Your task to perform on an android device: Go to the Pregnancy app & read the current week tips for MOM
Image 0: 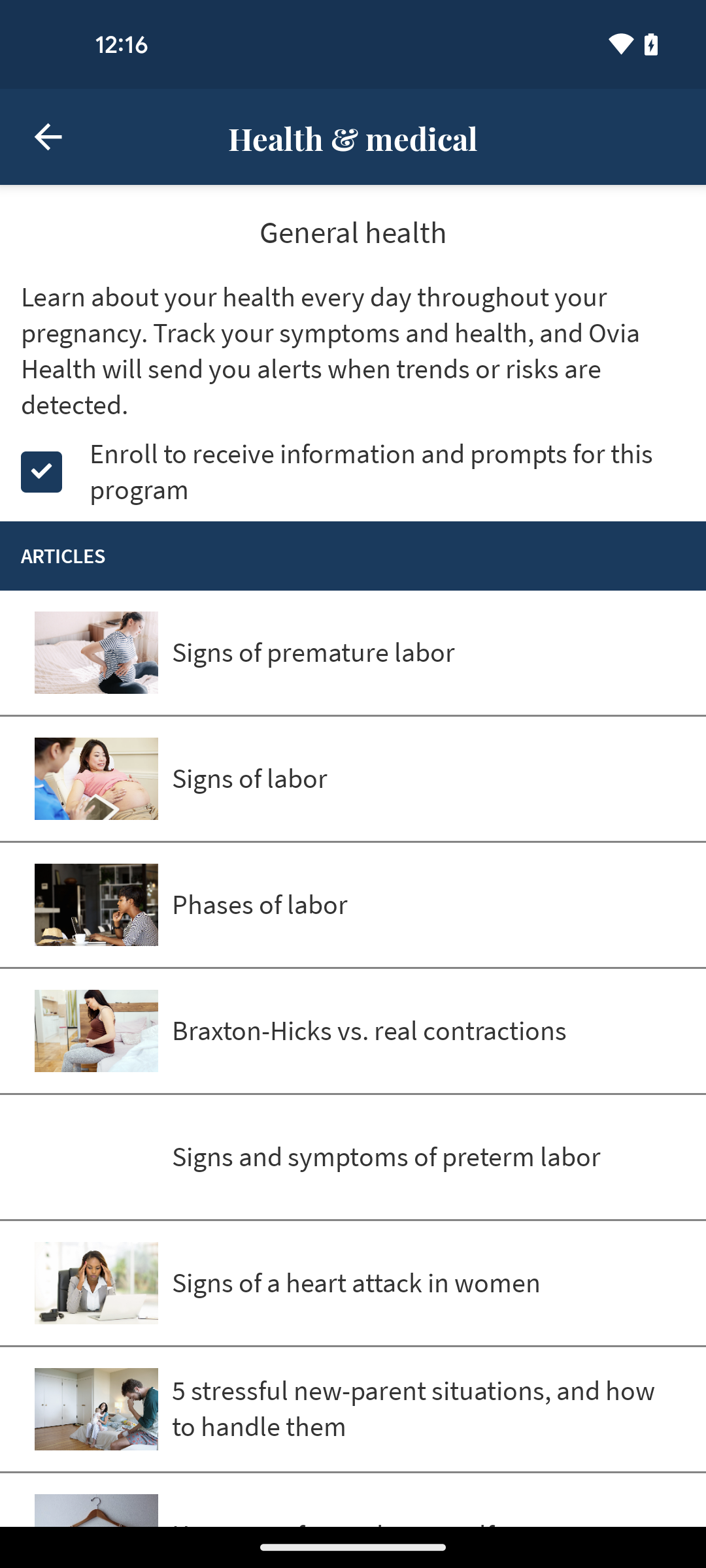
open the Pregnancy app
Step 0: open app "Pregnancy"
Image 1: 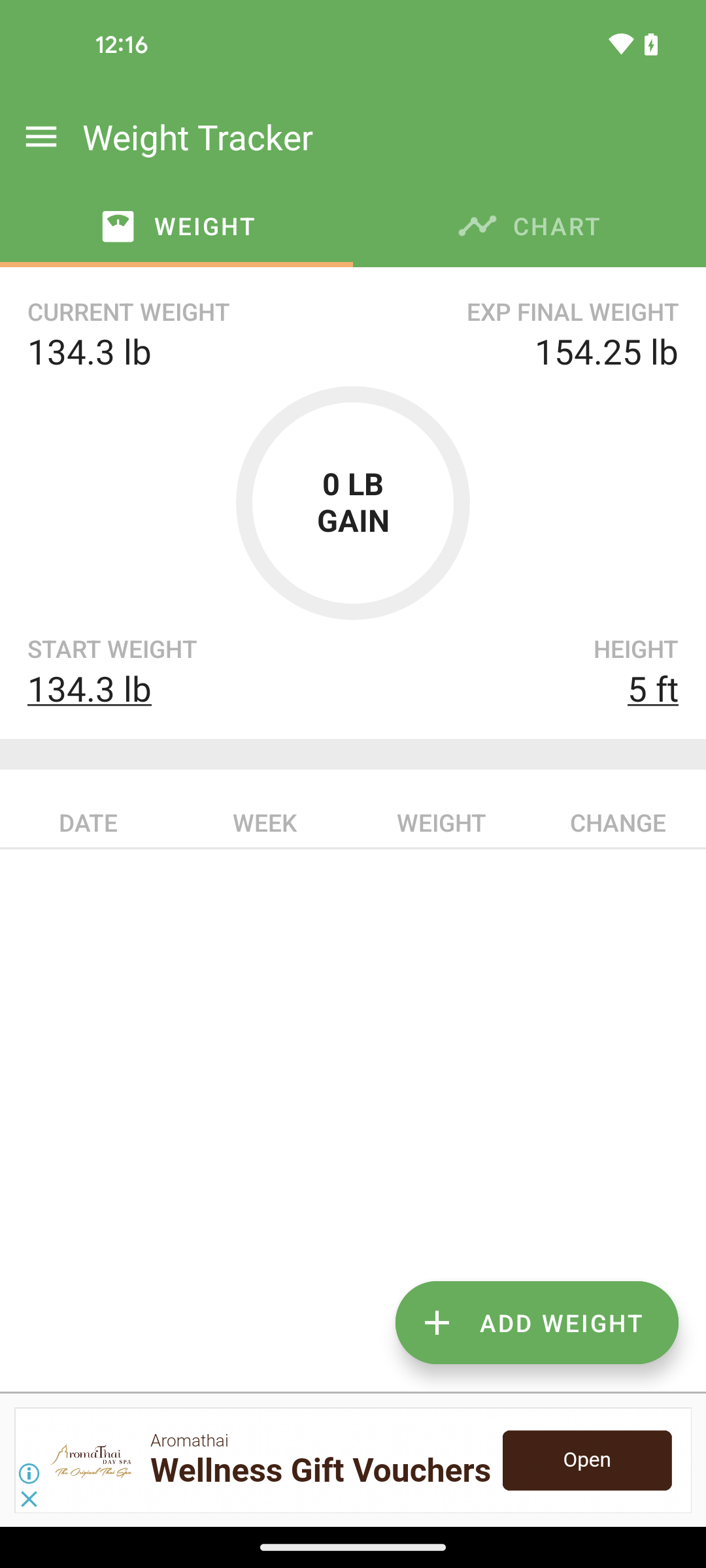
click on the menu bar at the top left corner of the screen
Step 1: click (37, 126)
Image 2: 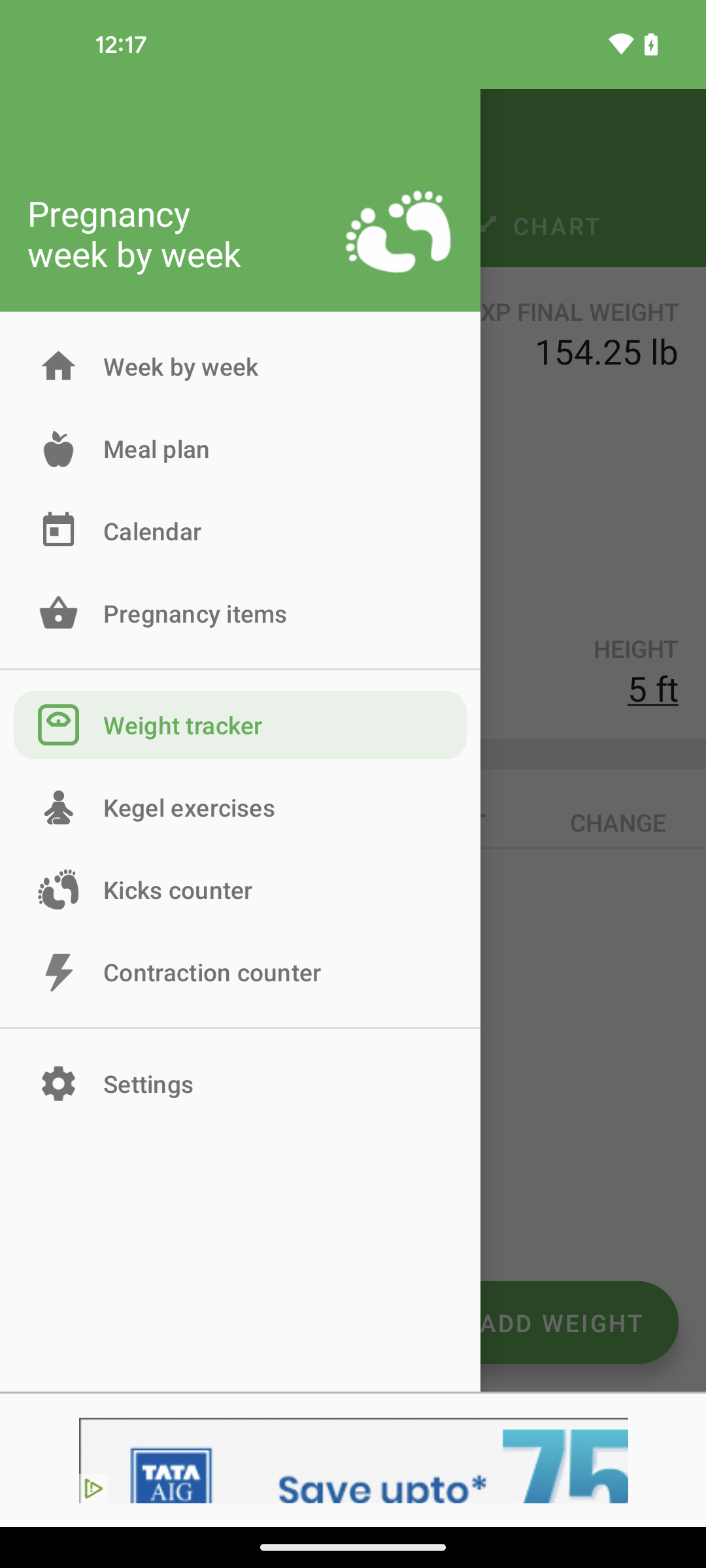
click on the Week by week option
Step 2: click (190, 351)
Image 3: 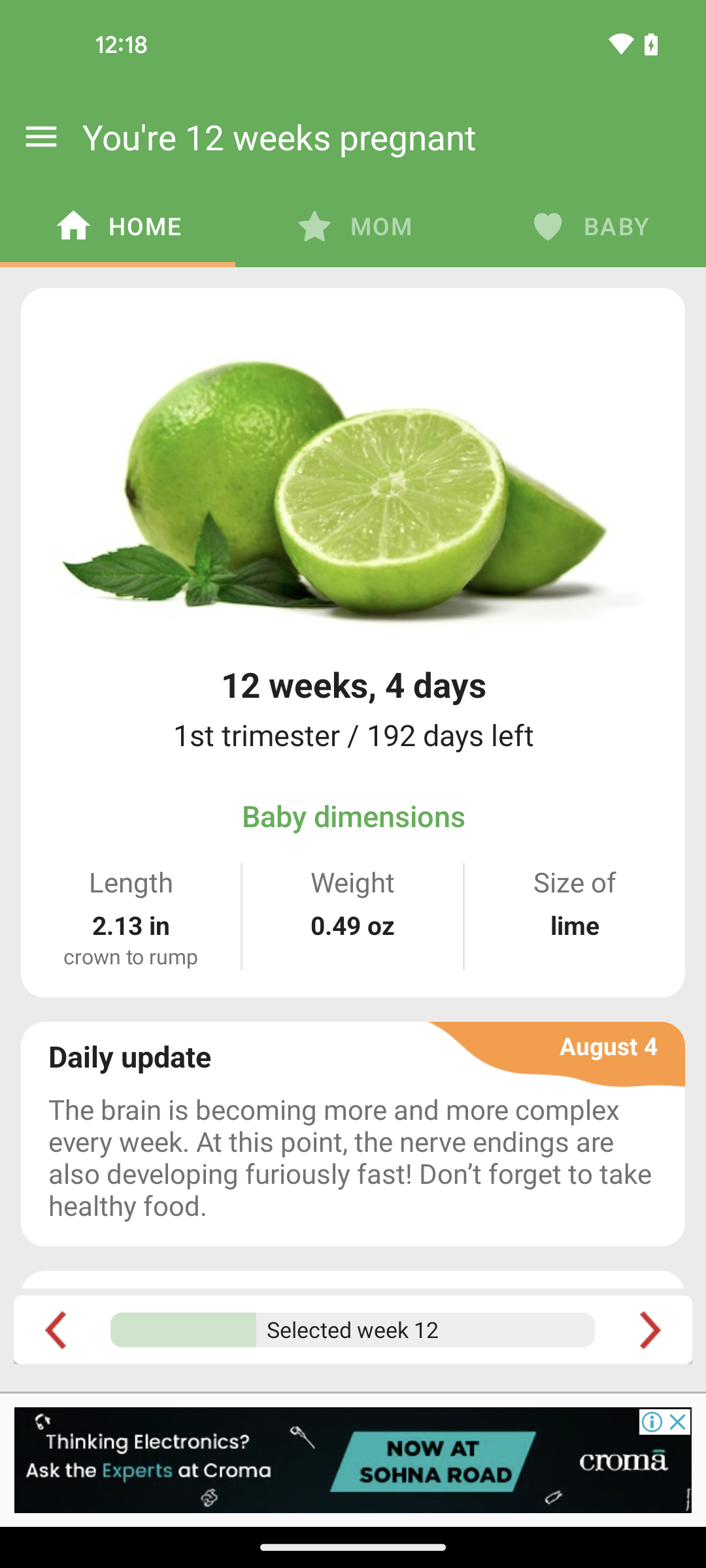
click on the MOM section
Step 3: click (380, 225)